Your task to perform on an android device: Search for my favorite book, "The Road Less Traveled," on the Barnes & Noble  app.
Image 0: 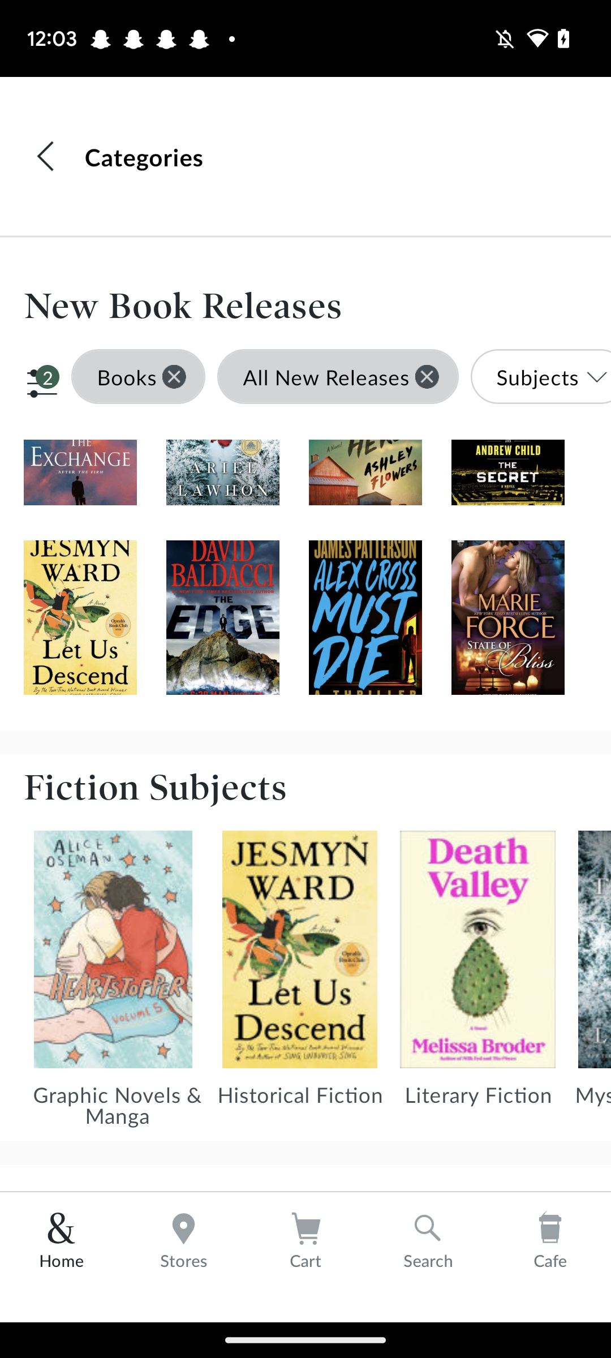
Click on the Search icon at the bottom.
Step 0: click (428, 1260)
Image 1: 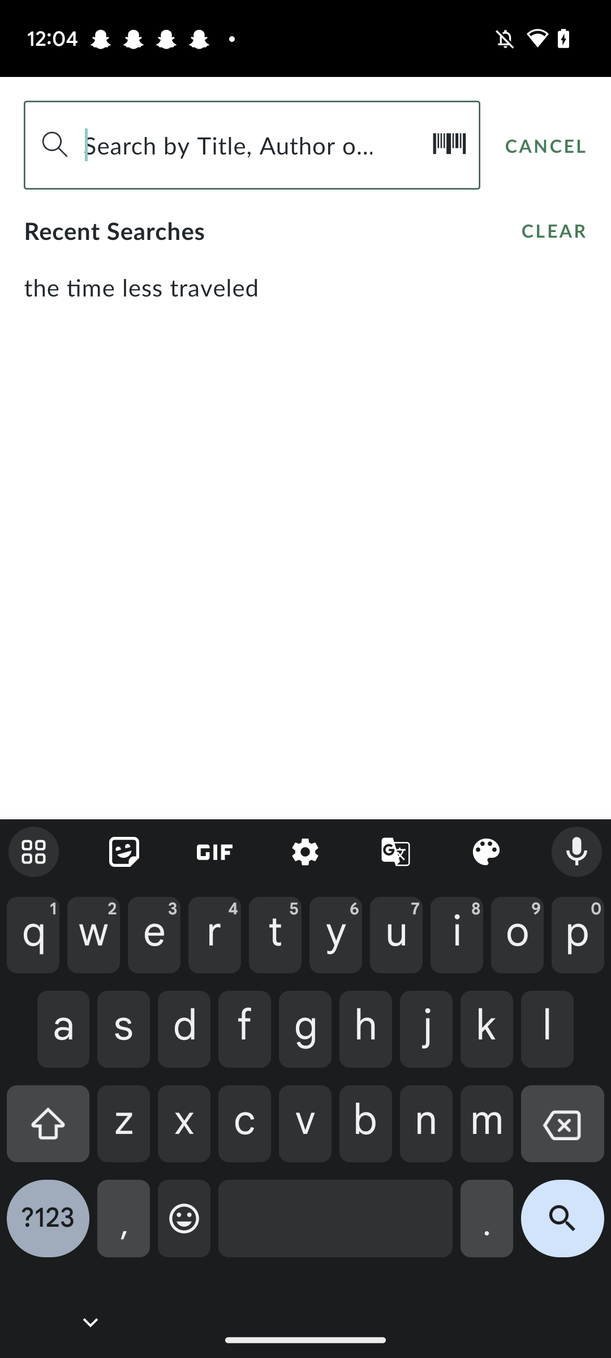
Type "The Road Less Traveled" in the search box at the top.
Step 1: type "The Road Less Traveled"
Image 2: 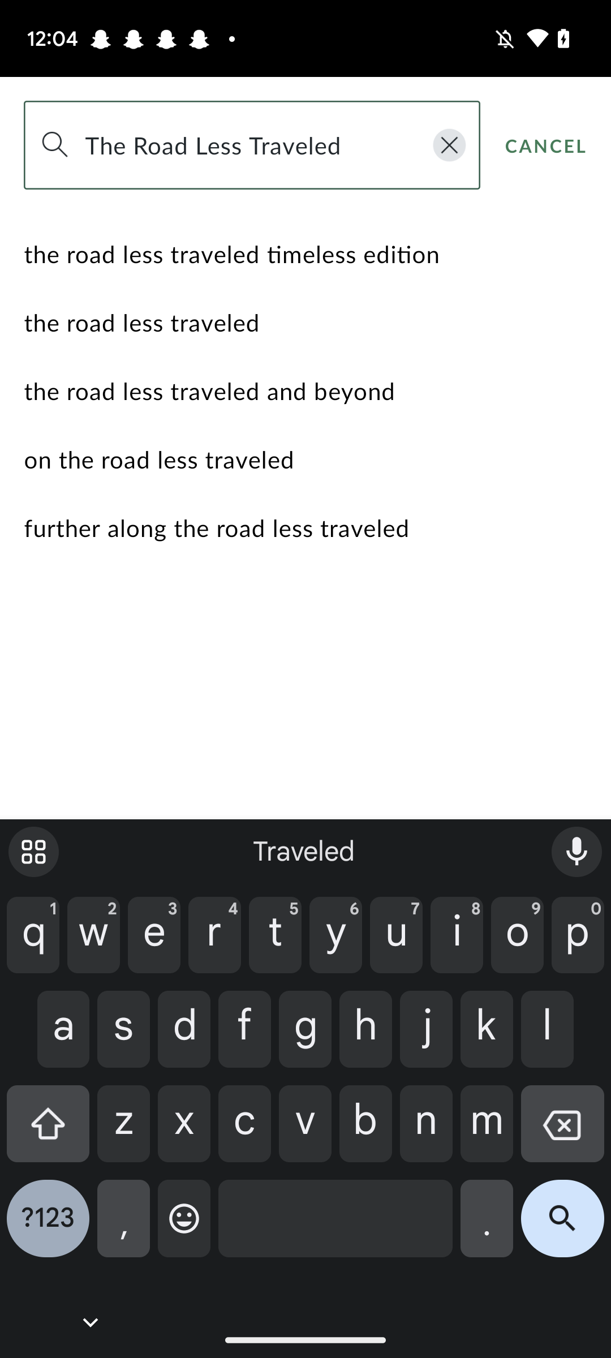
Click on the search icon at the bottom right corner of the keyboard.
Step 2: click (562, 1227)
Image 3: 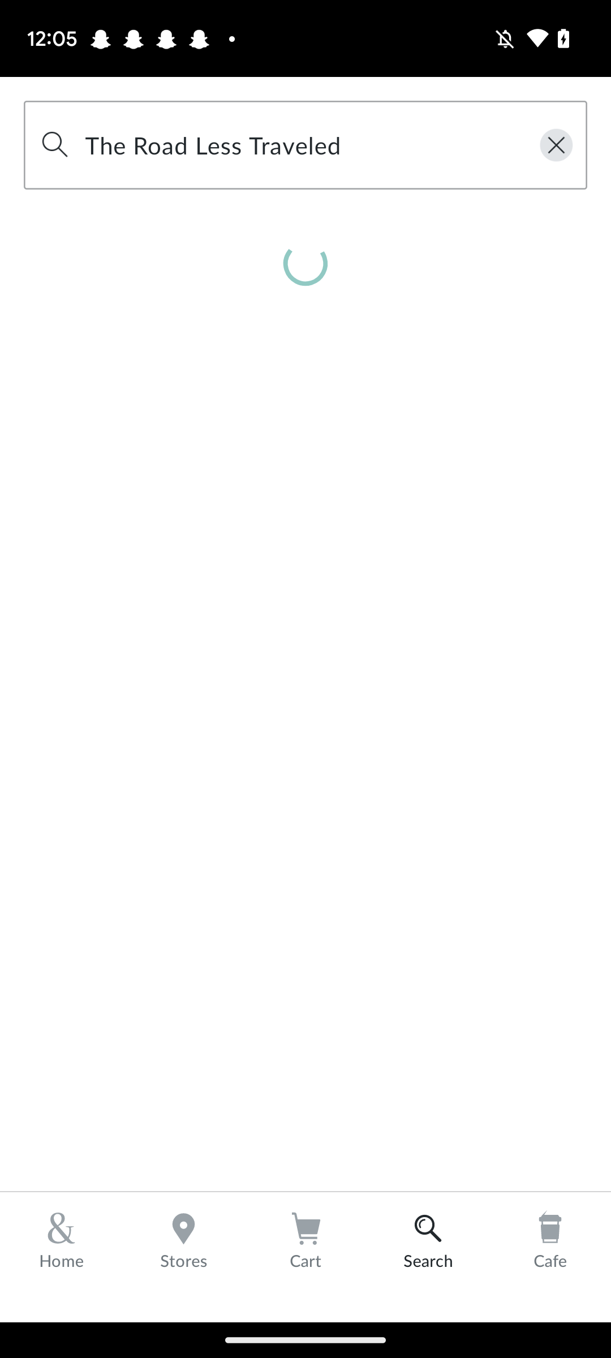
Click on the search icon at the bottom right corner of the keyboard.
Step 3: wait